Your task to perform on an android device: I now know that my plant is called Cuban Oregano, and I would like to gather some future recommendations to help my plants survive and flourish in a polite manner
Image 0: 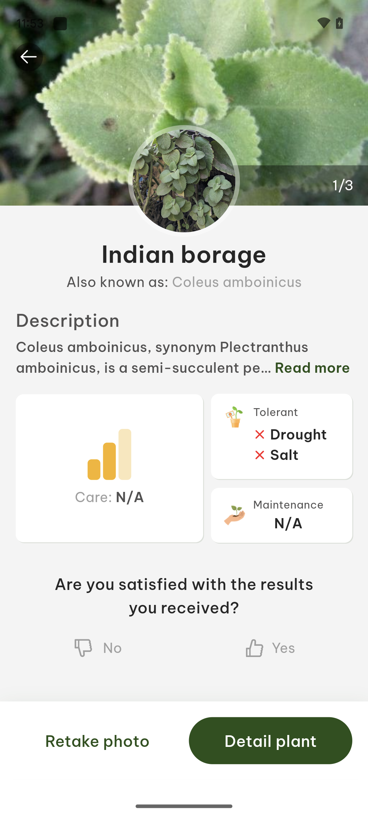
Click on the Detail Plant button 
Step 0: click (270, 740)
Image 1: 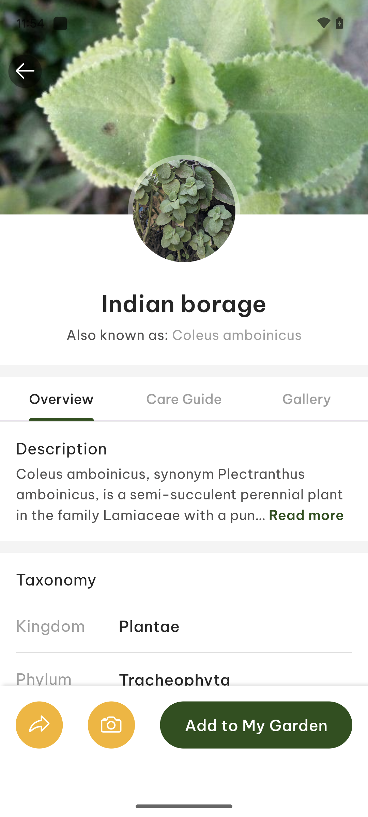
Click on the care guide option 
Step 1: click (184, 399)